Your task to perform on an android device: Open the AllTrails App, go to the Explore Section, and search for all trails in New York City.
Image 0: 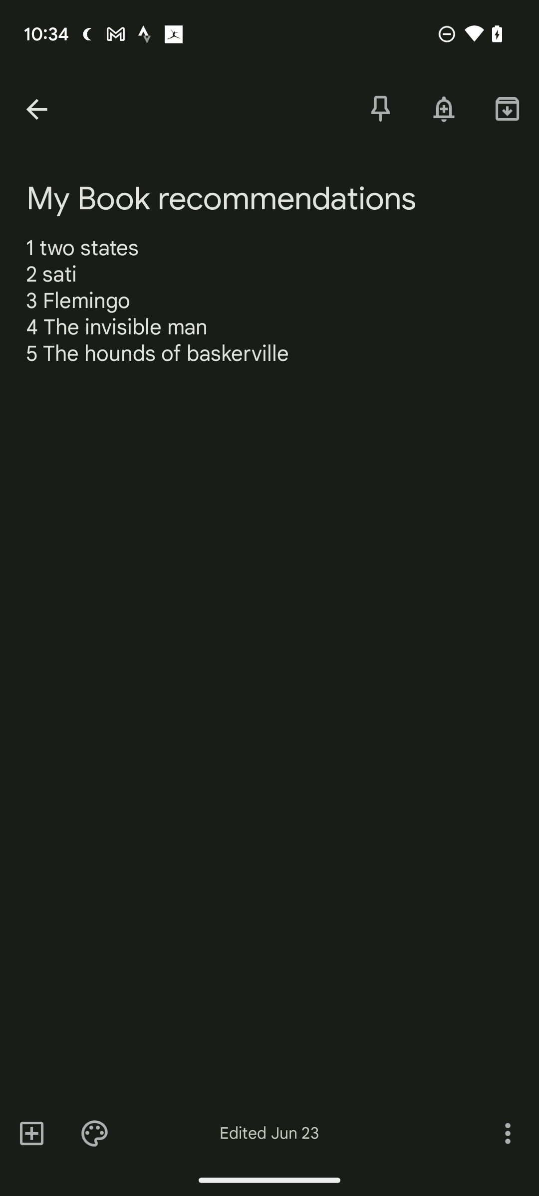
Open The AllTrails App
Step 0: open app "AllTrails"
Image 1: 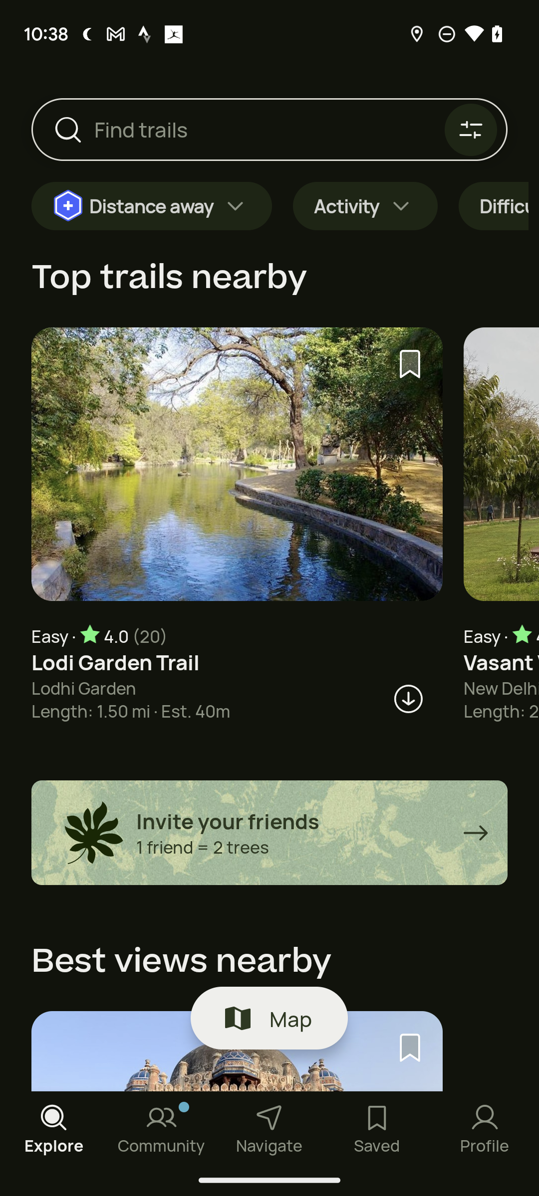
Click on the search icon at the top left corner of the screen
Step 1: click (63, 130)
Image 2: 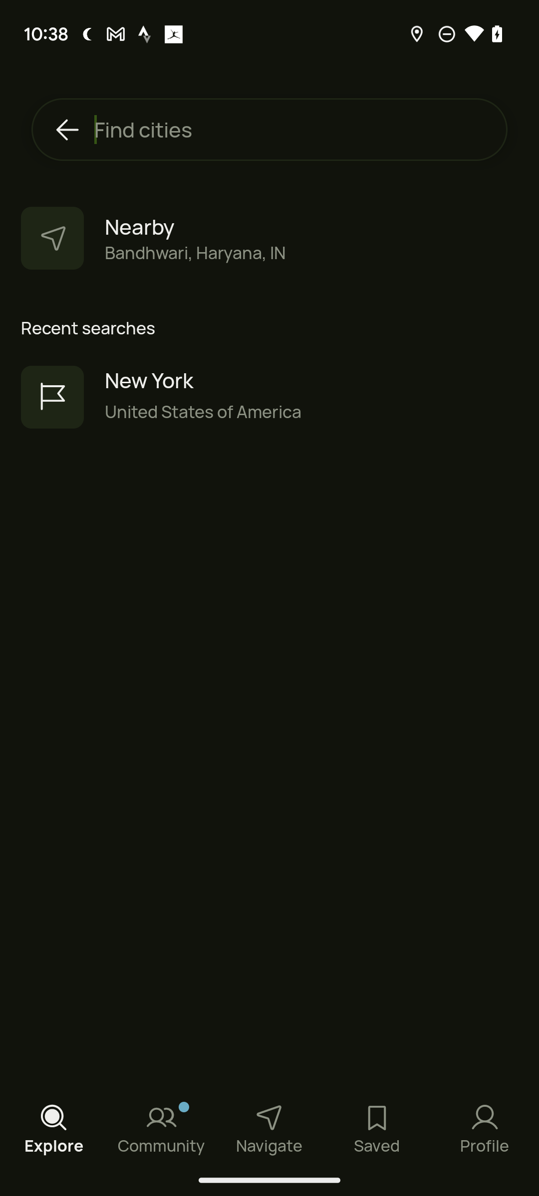
Click on Find cities option at the Top of the screen
Step 2: click (288, 129)
Image 3: 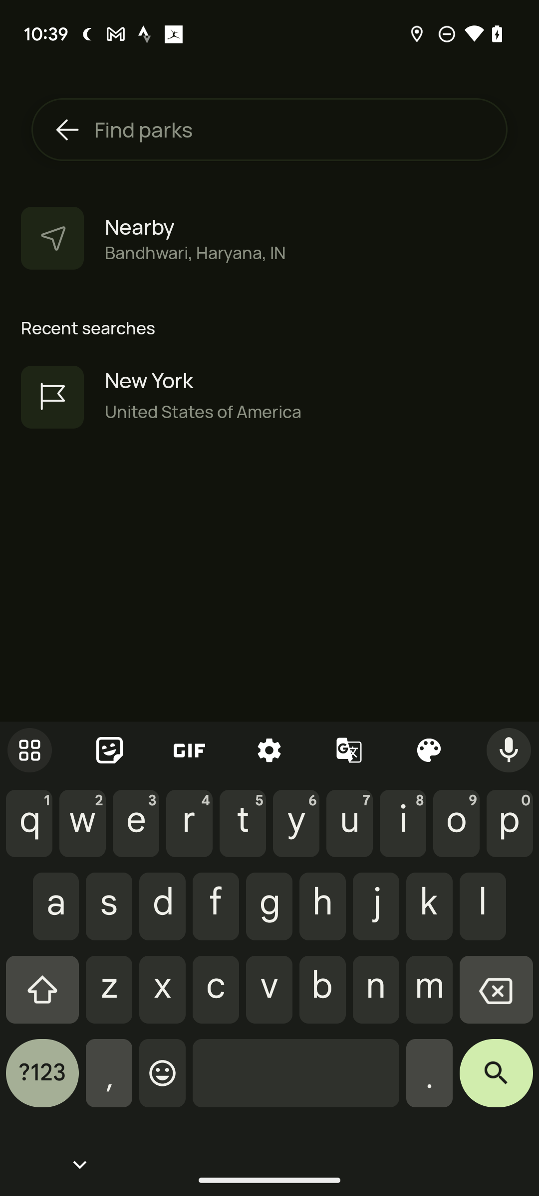
Type New York 
Step 3: type " New York"
Image 4: 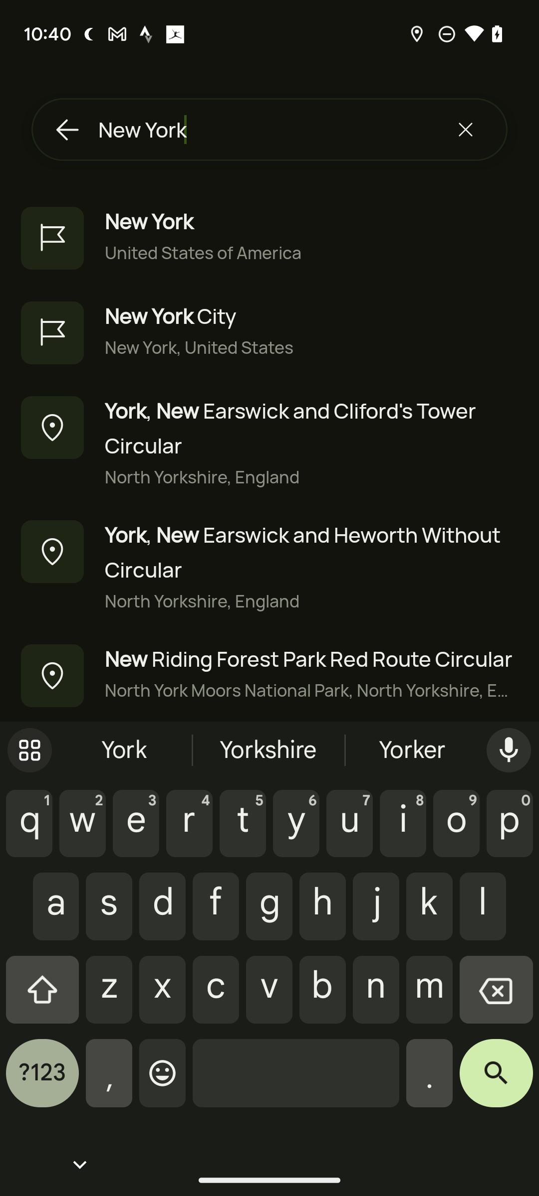
Click on the United States of America option at the top of the screen
Step 4: click (311, 252)
Image 5: 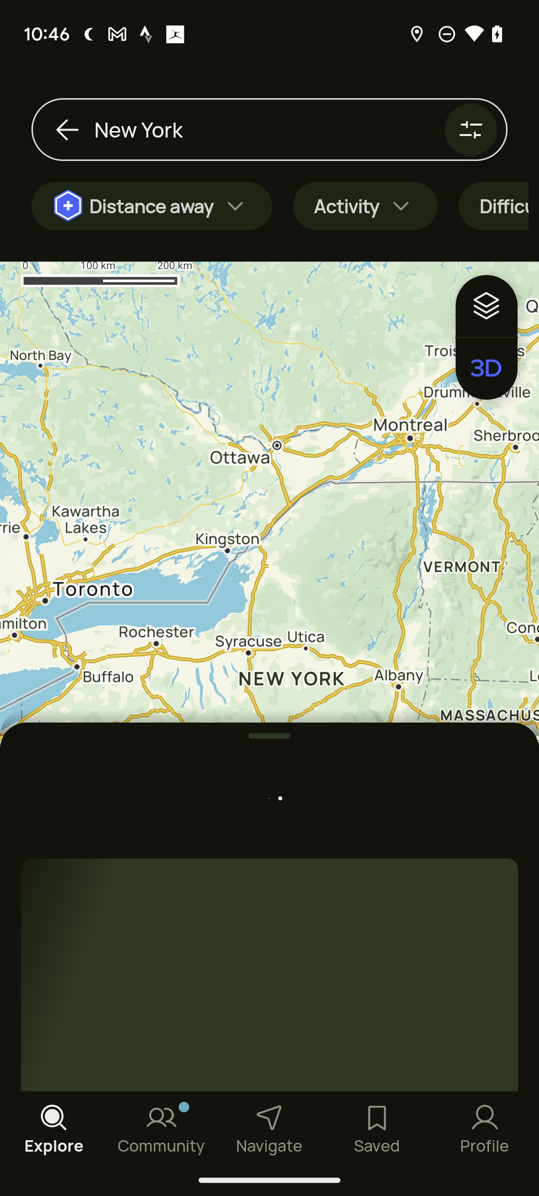
Scroll Up
Step 5: scroll down
Image 6: 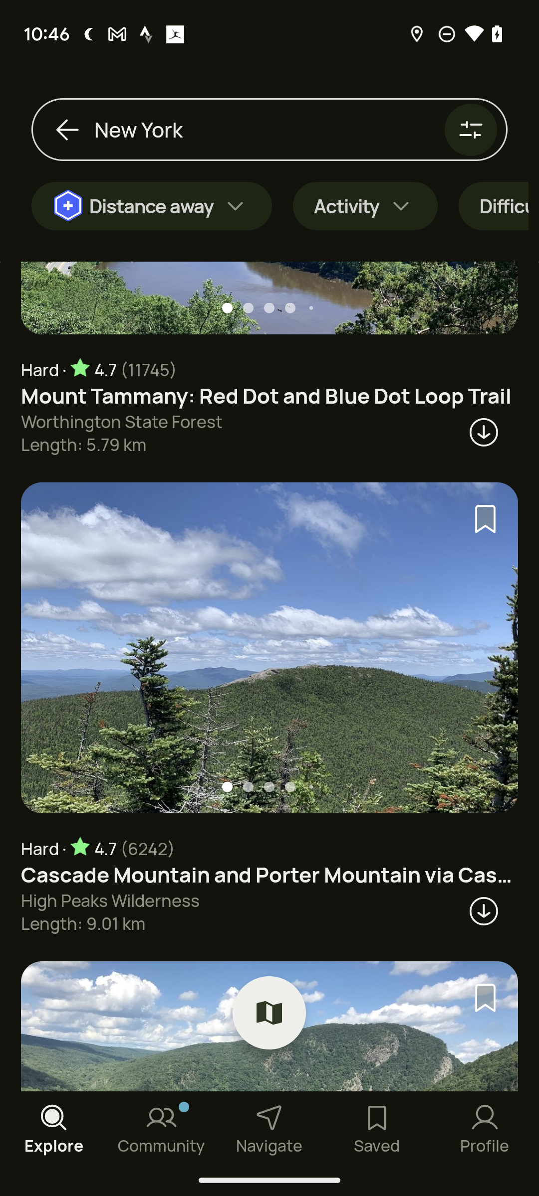
Scroll Up
Step 6: scroll down
Image 7: 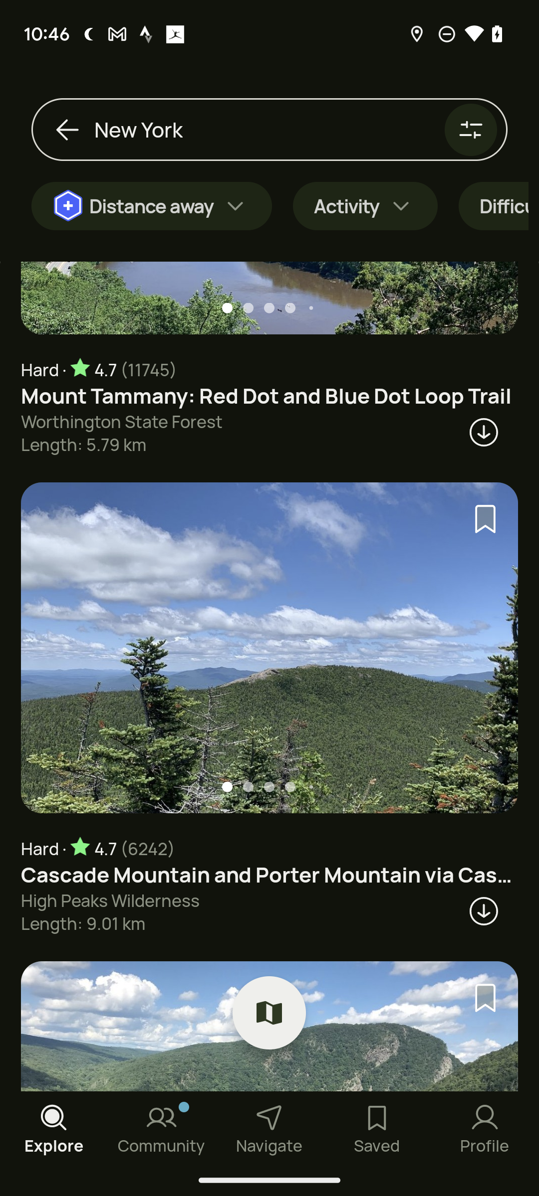
Scroll Up
Step 7: scroll down